Your task to perform on an android device: When I connected with my friends, they were all on vacation and enjoying themselves somewhere far from home. Save the property that I had looked into for future trips in the Rentberry app.
Image 0: 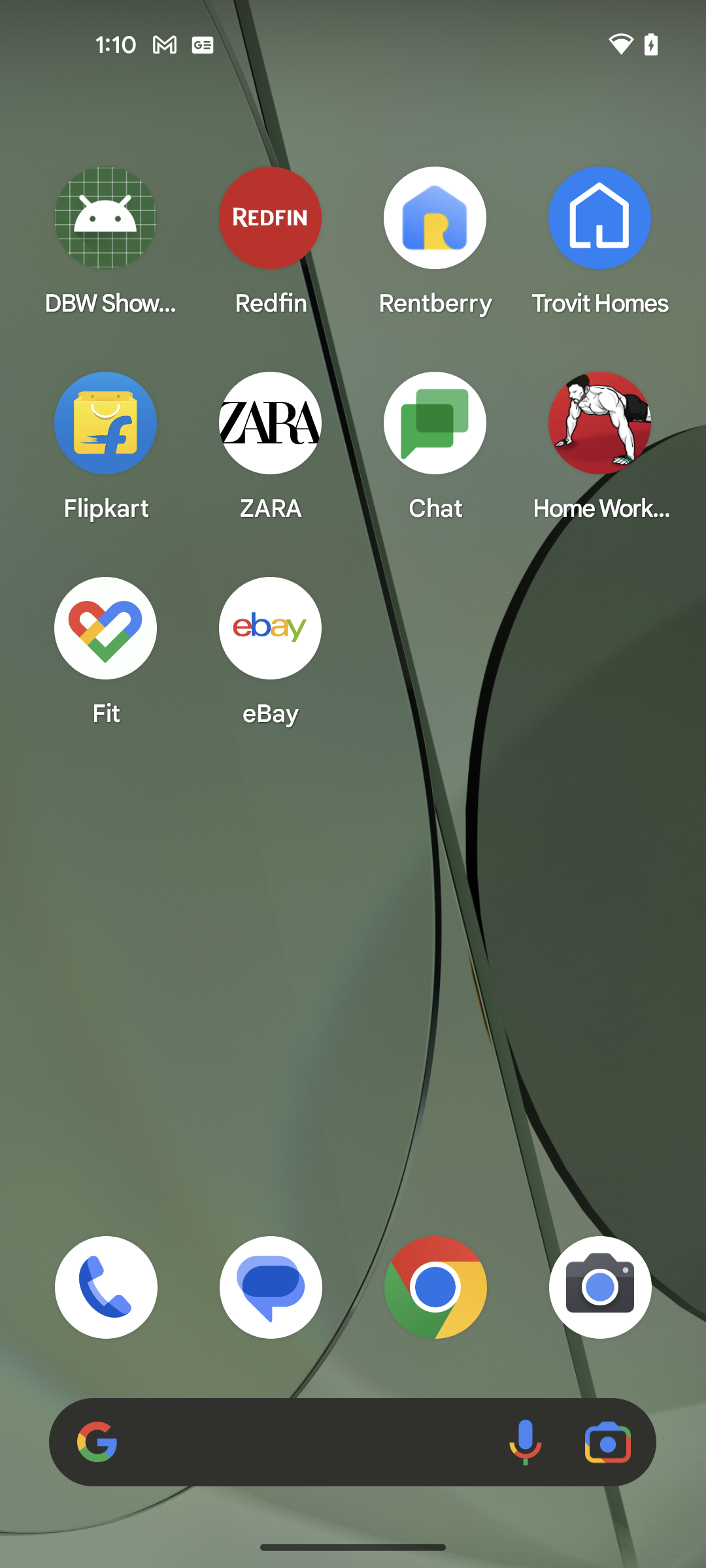
Open the Rentberry app
Step 0: open app "Rentberry"
Image 1: 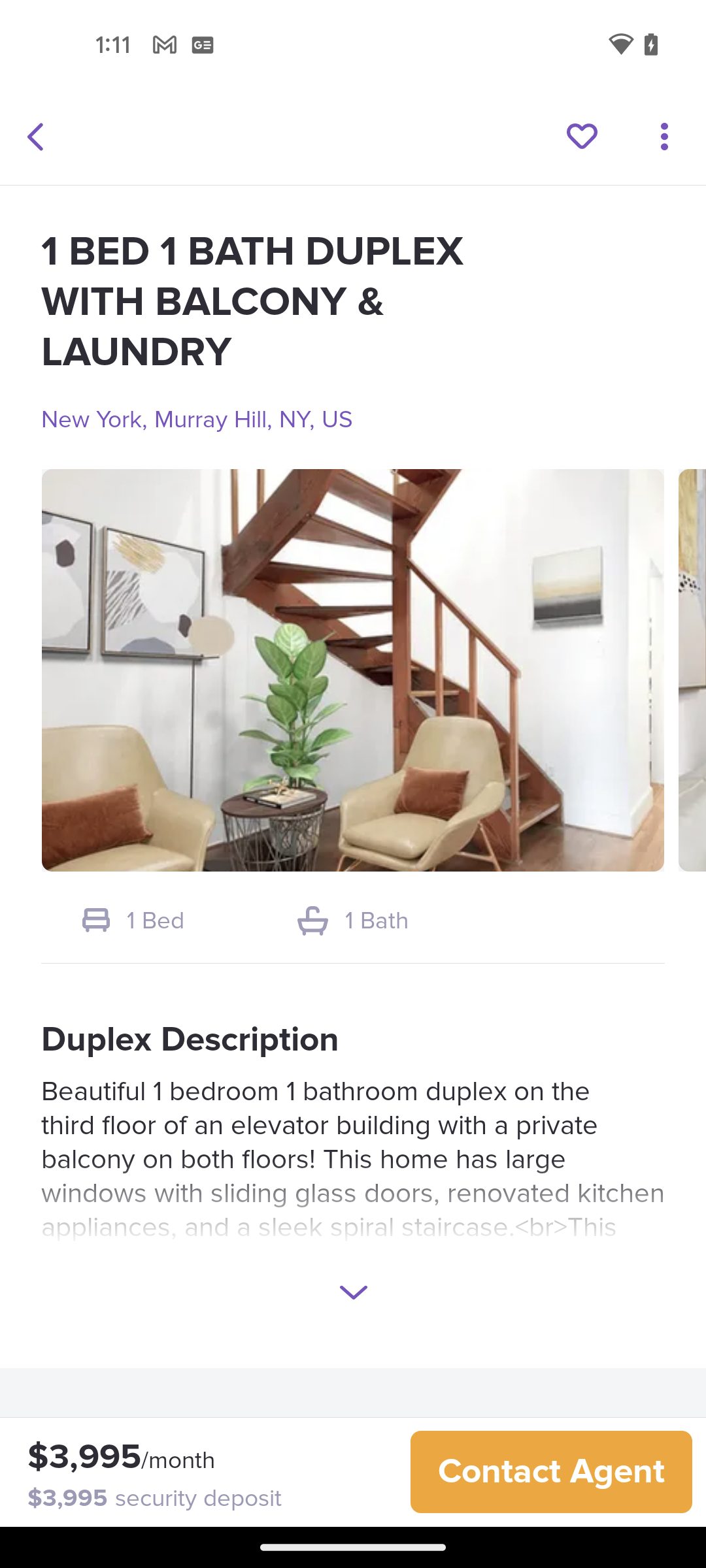
Click on the heart icon at the top of the screen
Step 1: click (582, 137)